Your task to perform on an android device: I want to compare the prices of apple i phone 15 (blue 256 GB) .
Image 0: 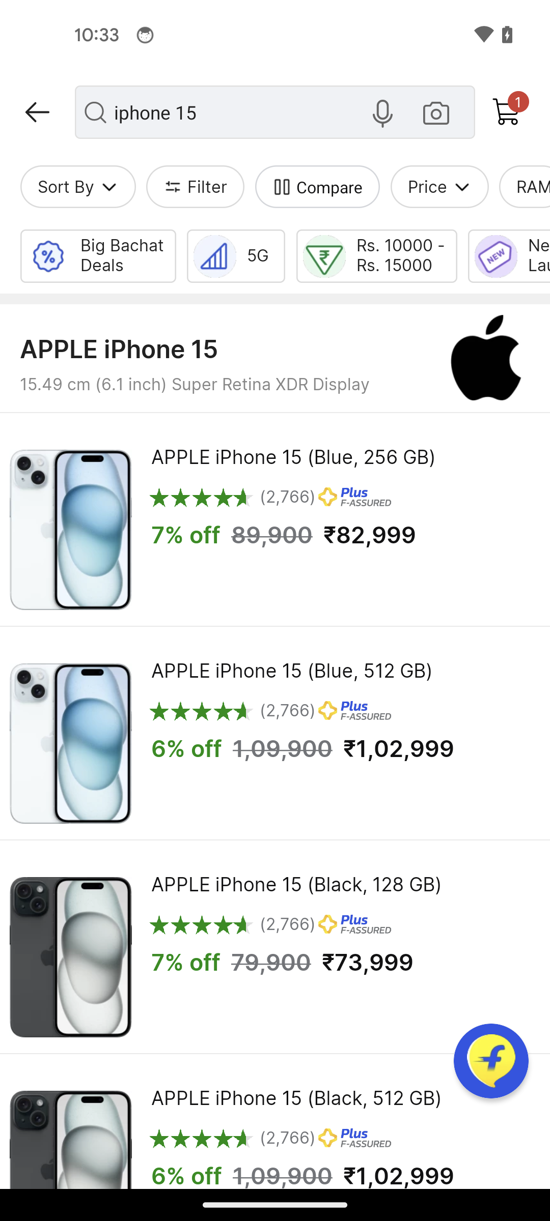
Tap on the apple i phone 15 (blue 256 GB)
Step 0: click (293, 456)
Image 2: 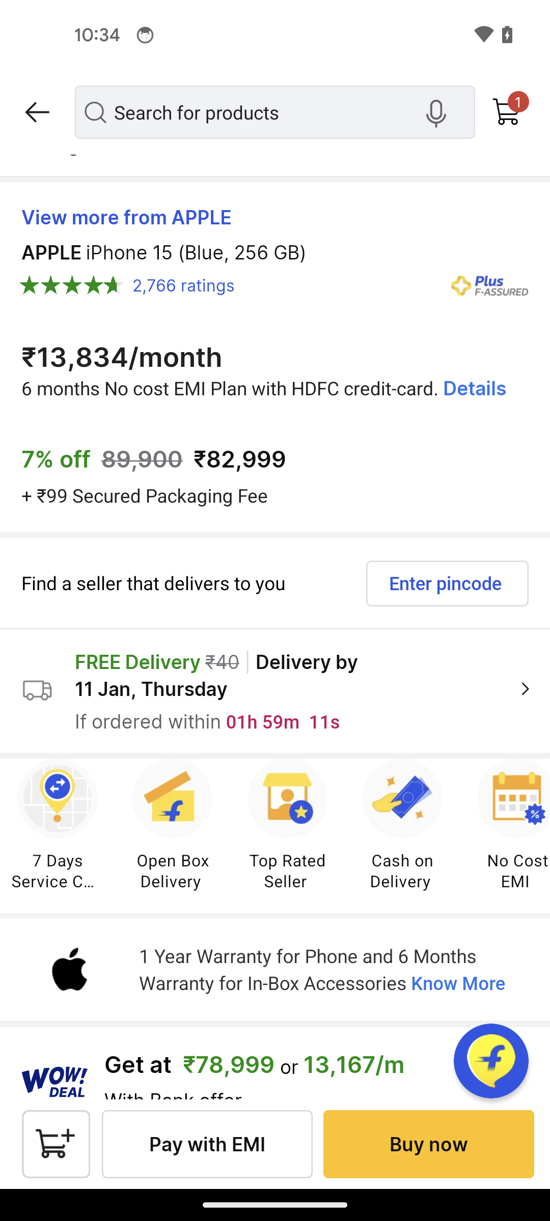
Swipe up to view similar products to compare
Step 2: scroll down
Image 3: 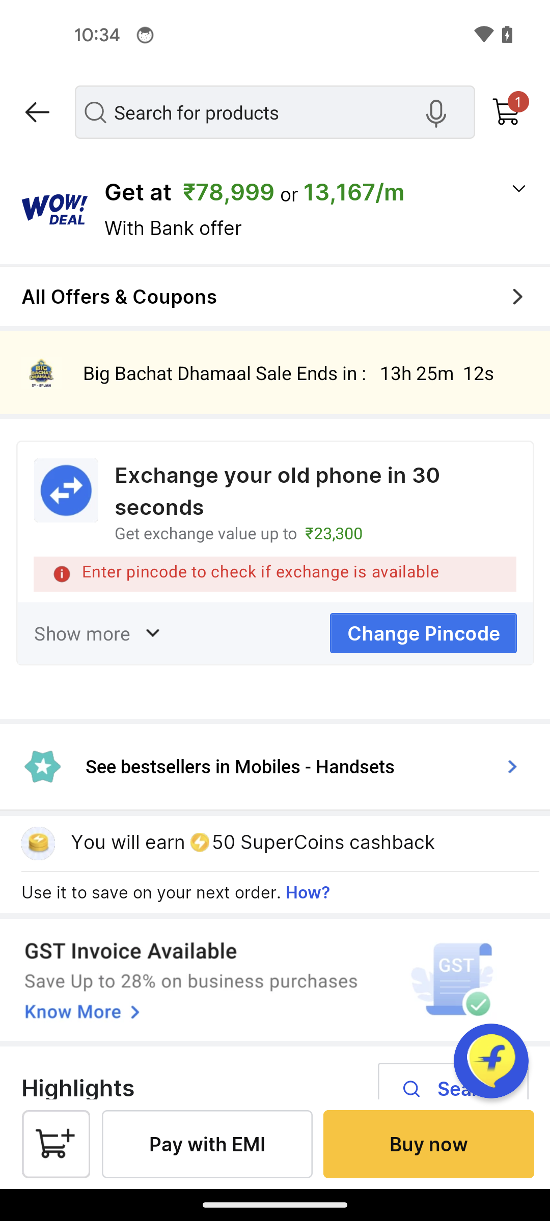
Swipe up to view similar products to compare
Step 3: scroll down
Image 4: 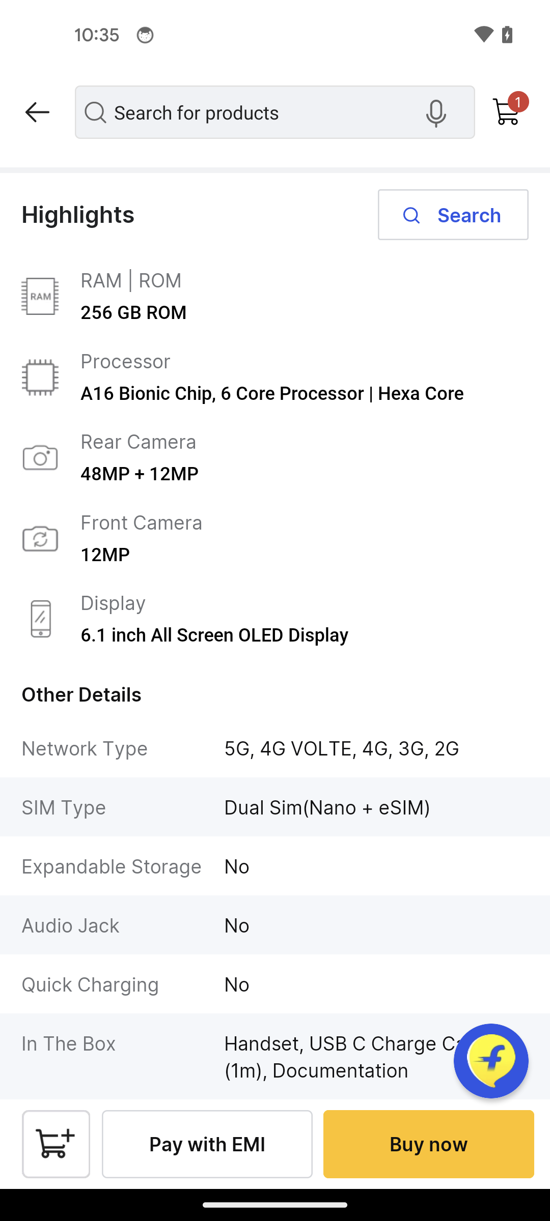
Swipe up to view similar products to compare
Step 4: scroll down
Image 5: 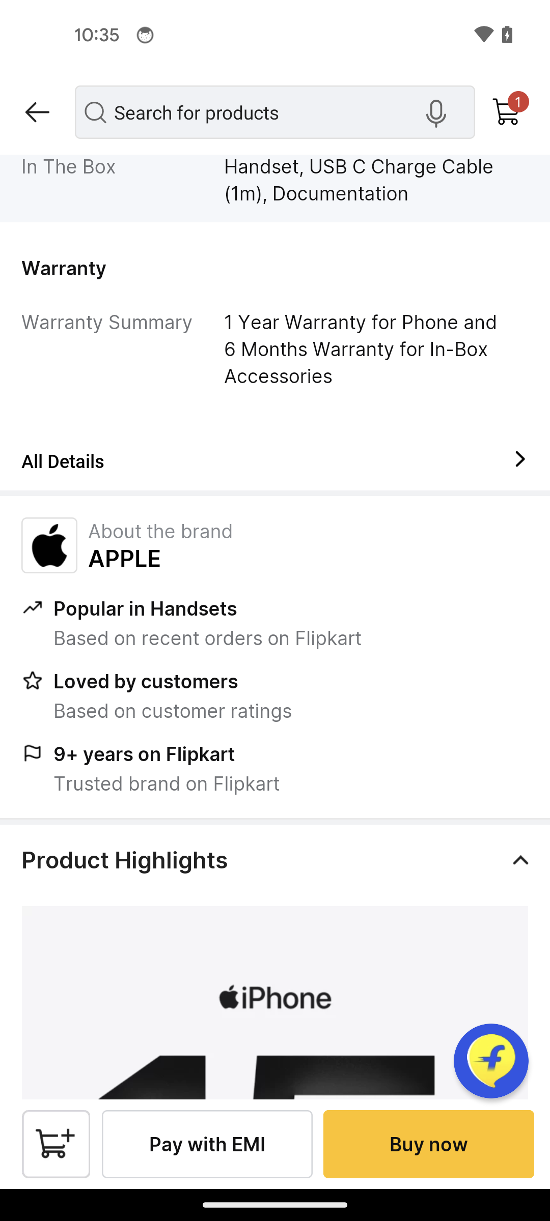
Swipe up to view similar products to compare
Step 5: scroll down
Image 6: 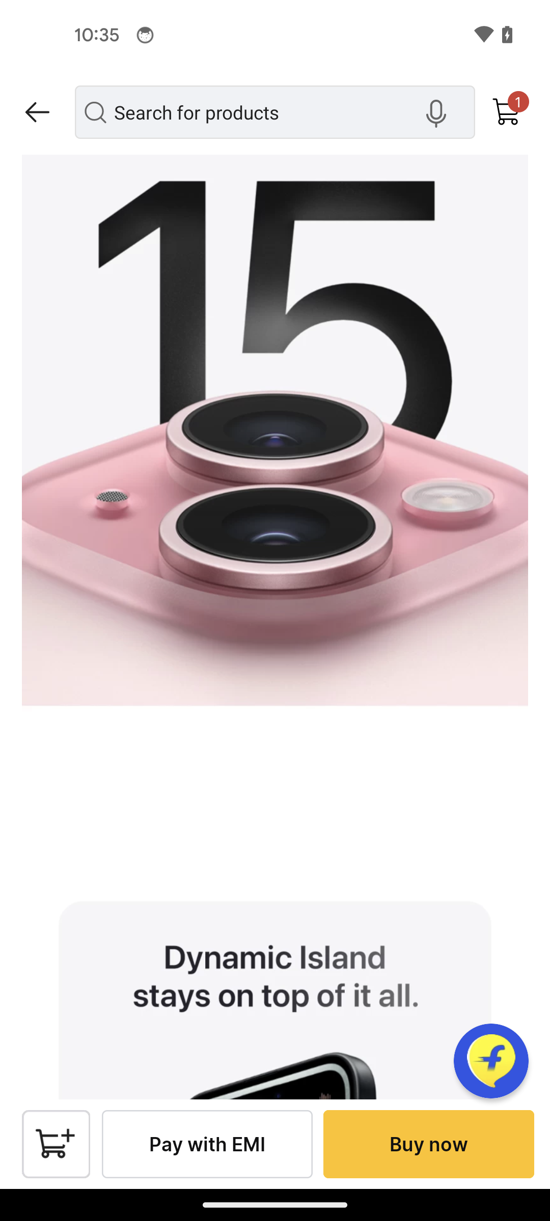
Swipe up to view similar products to compare
Step 6: scroll down
Image 7: 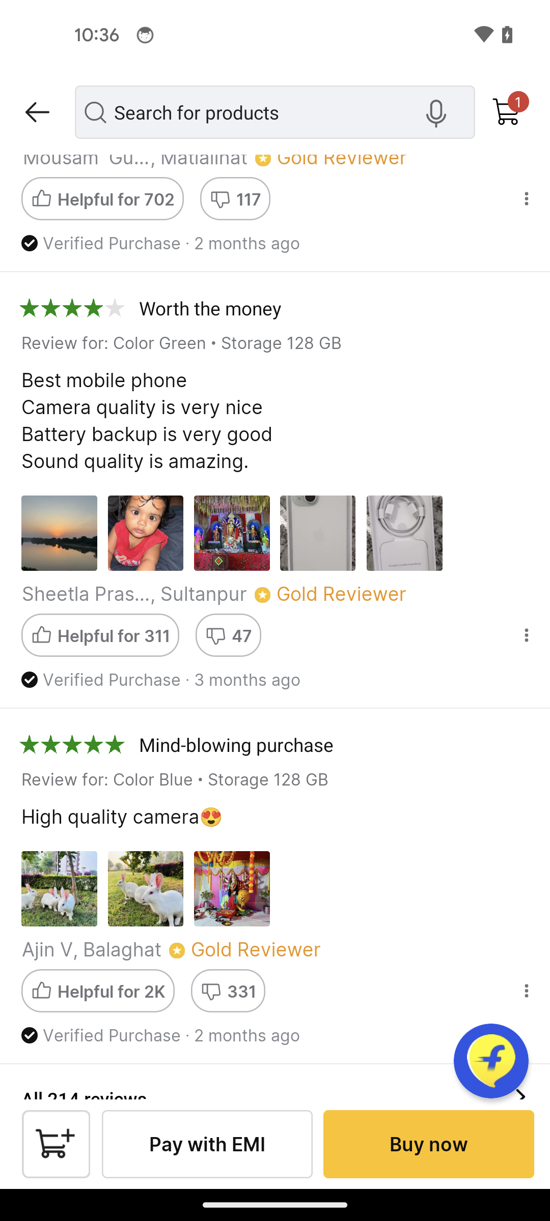
Swipe up to view similar products to compare
Step 7: scroll down
Image 8: 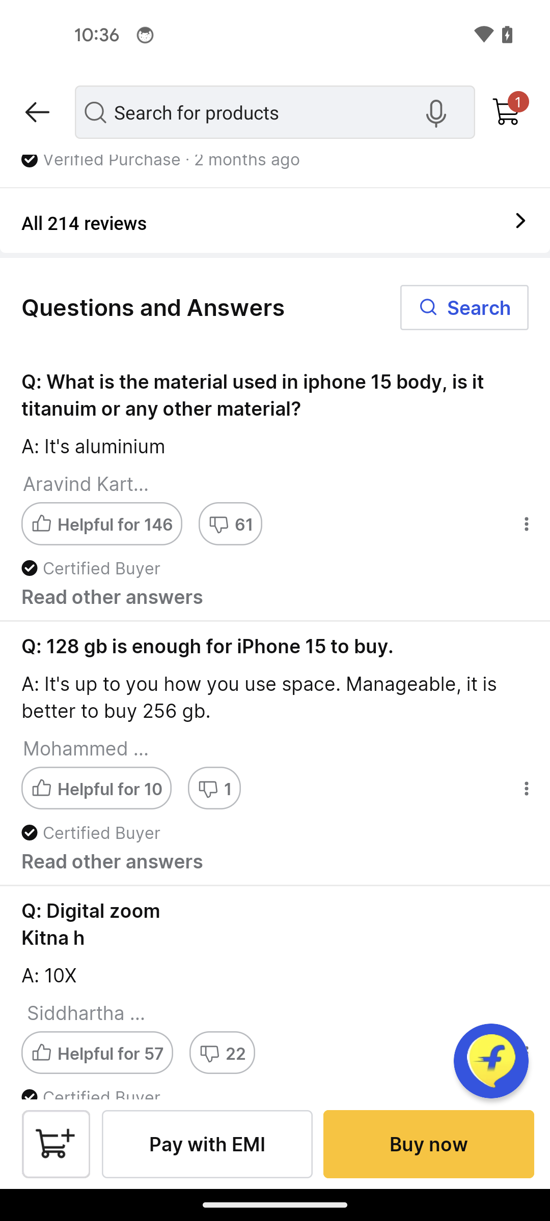
Swipe up to view similar products to compare
Step 8: scroll down